Your task to perform on an android device: I have 200 hard AED that I would like to convert to GBP, but I can't spend it because I'm in Southampton, where I live. utilize the Currency app to convert 200 AED to GBP.
Image 0: 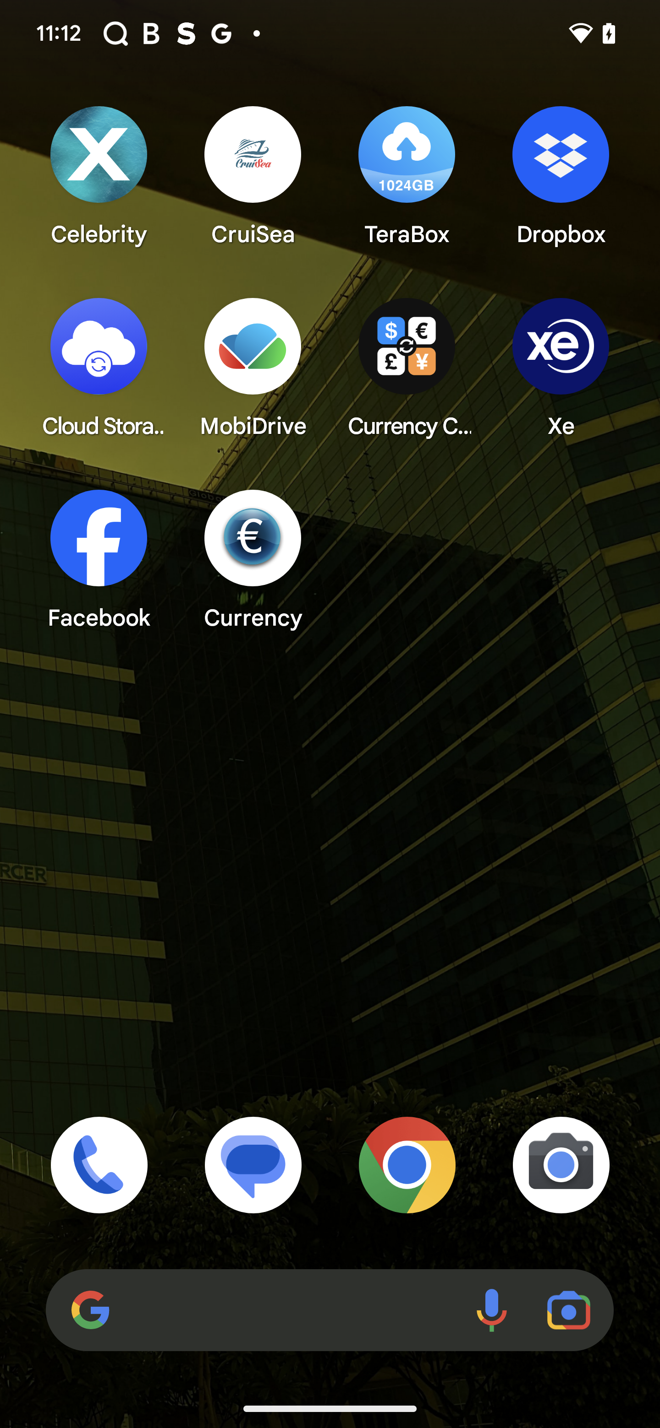
Open Currency app
Step 0: open app "Currency"
Image 1: 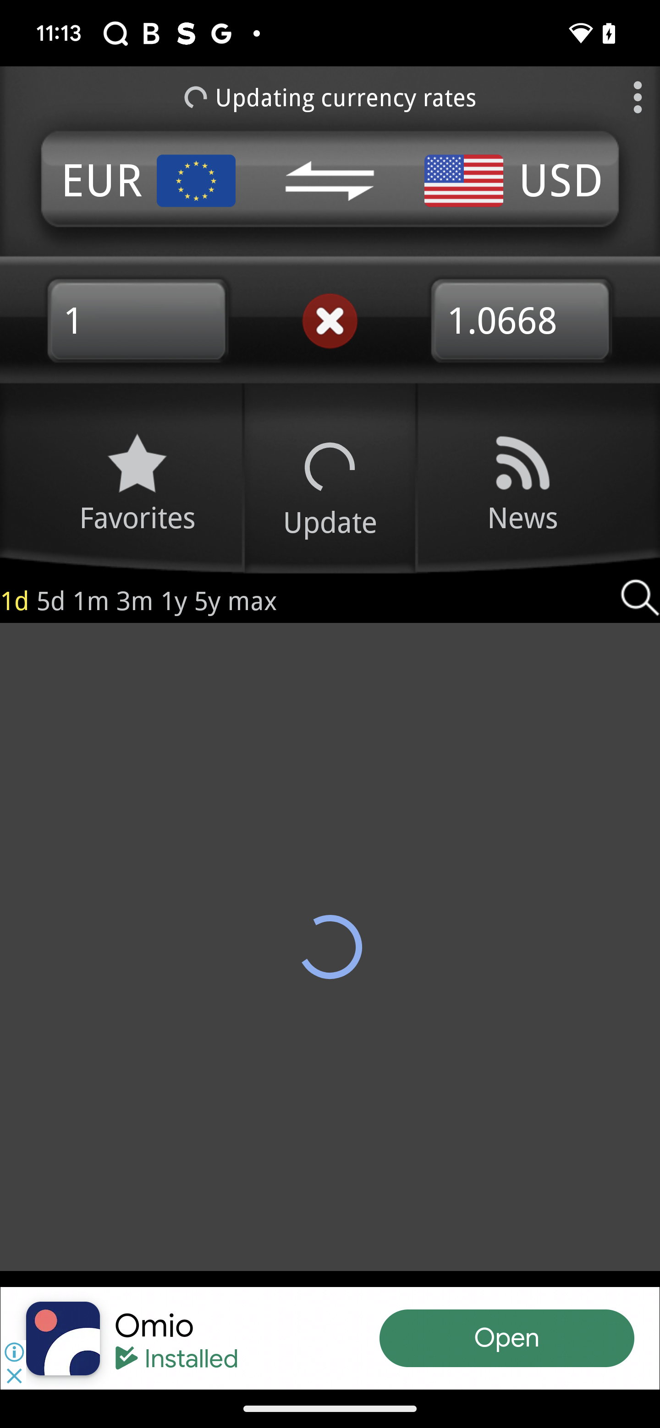
Click on the currency icon to select the currency
Step 1: click (93, 181)
Image 2: 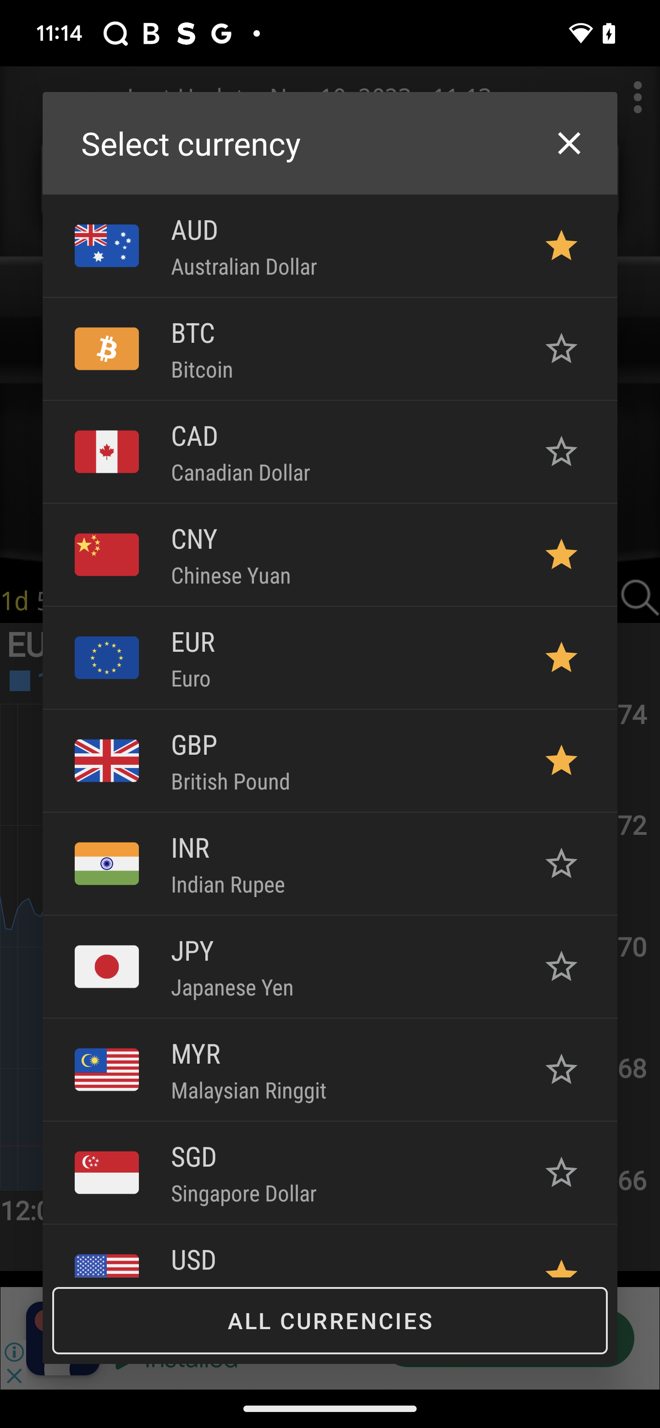
Click on the currency icon to select the currency
Step 2: wait
Image 3: 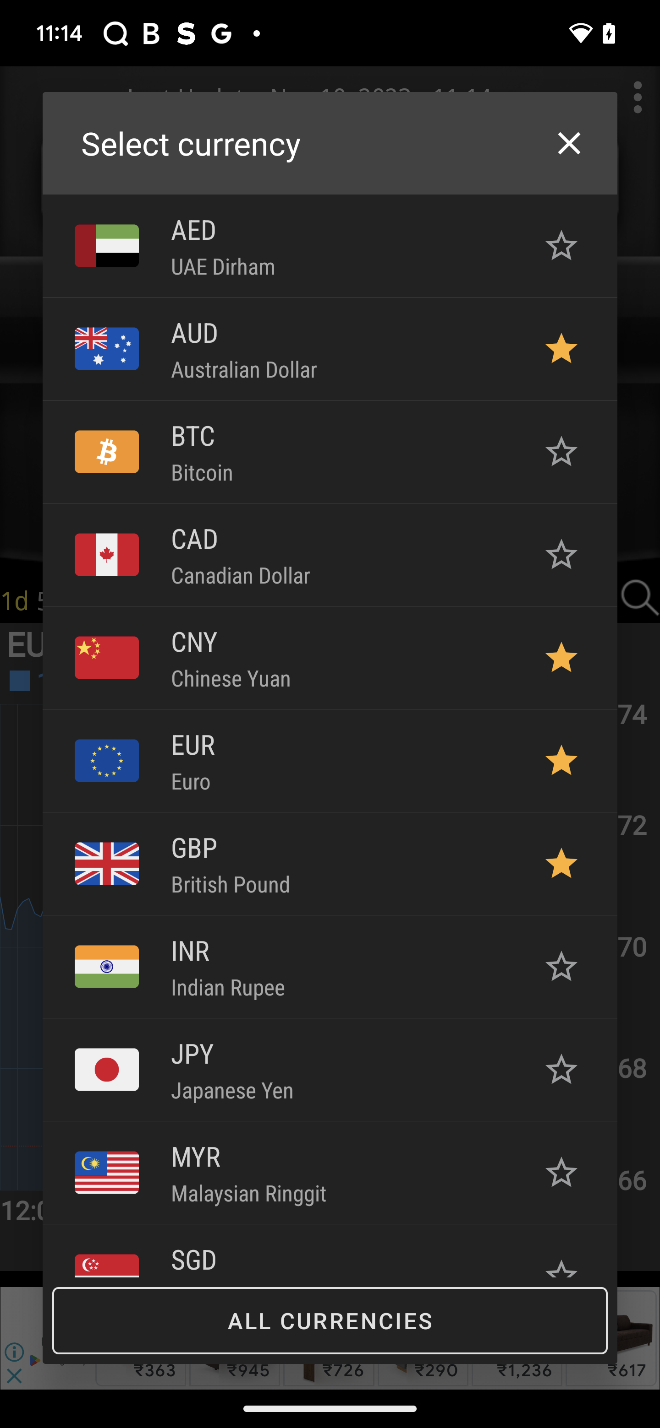
Click on the AED currency
Step 3: click (223, 266)
Image 4: 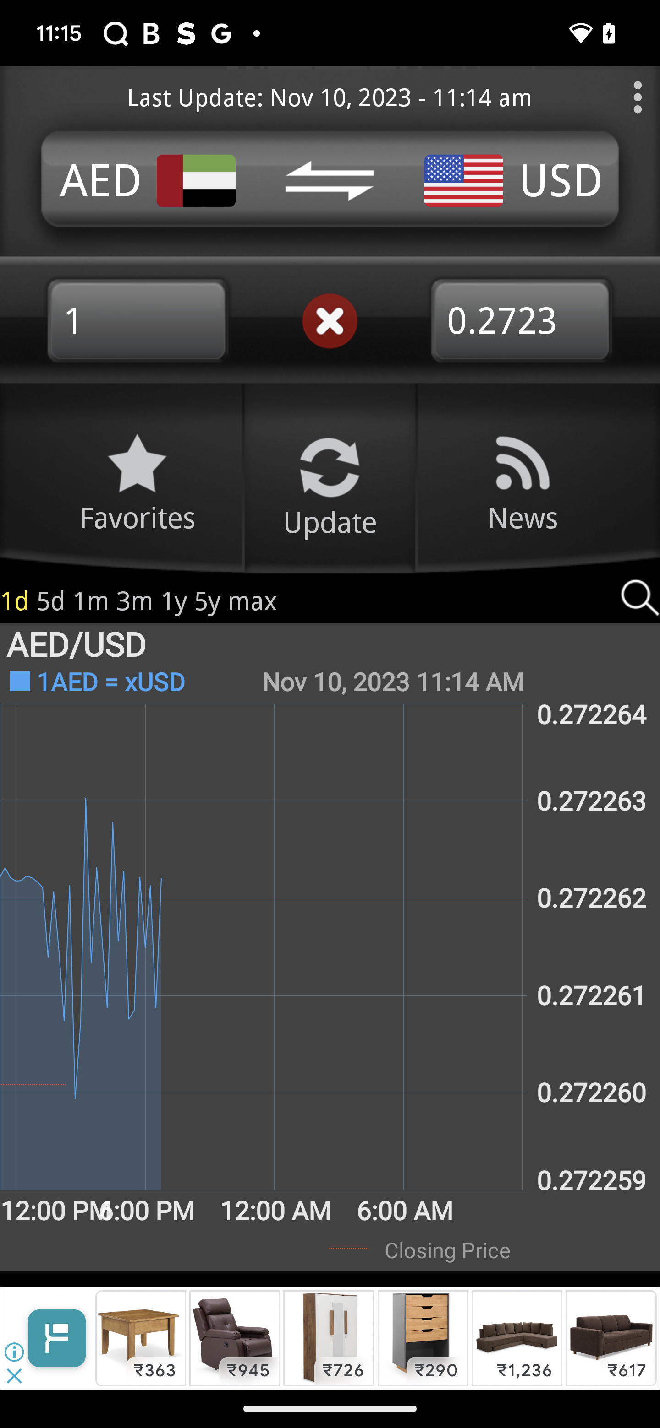
Click on the currency icon to choose british pound 
Step 4: click (566, 181)
Image 5: 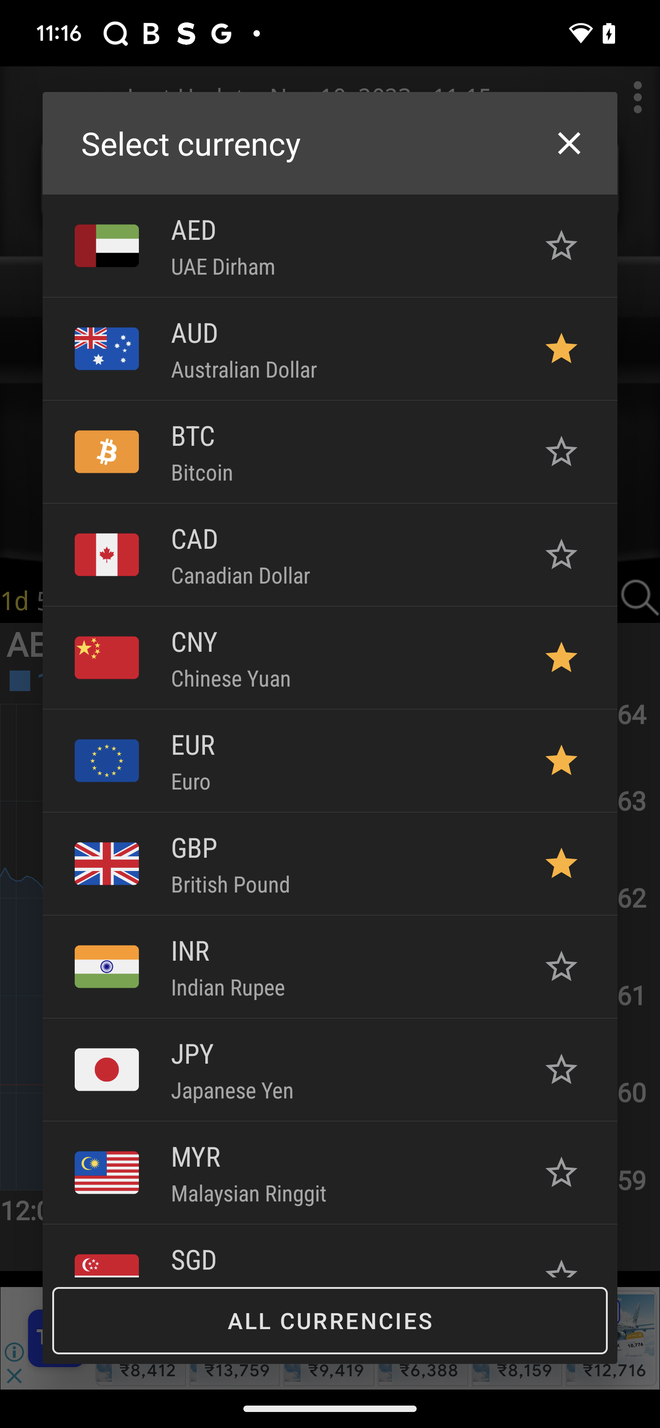
Click on the GBP currency
Step 5: click (230, 883)
Image 6: 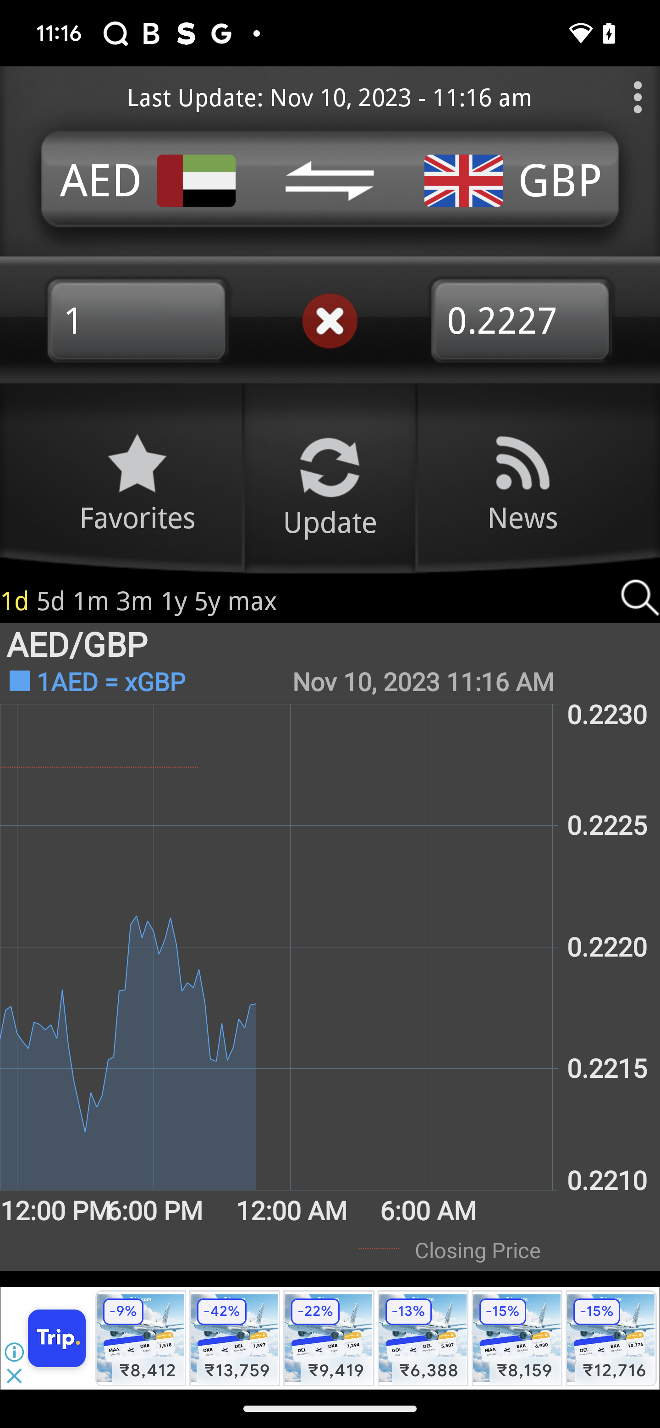
Click on the currency number option
Step 6: click (106, 326)
Image 7: 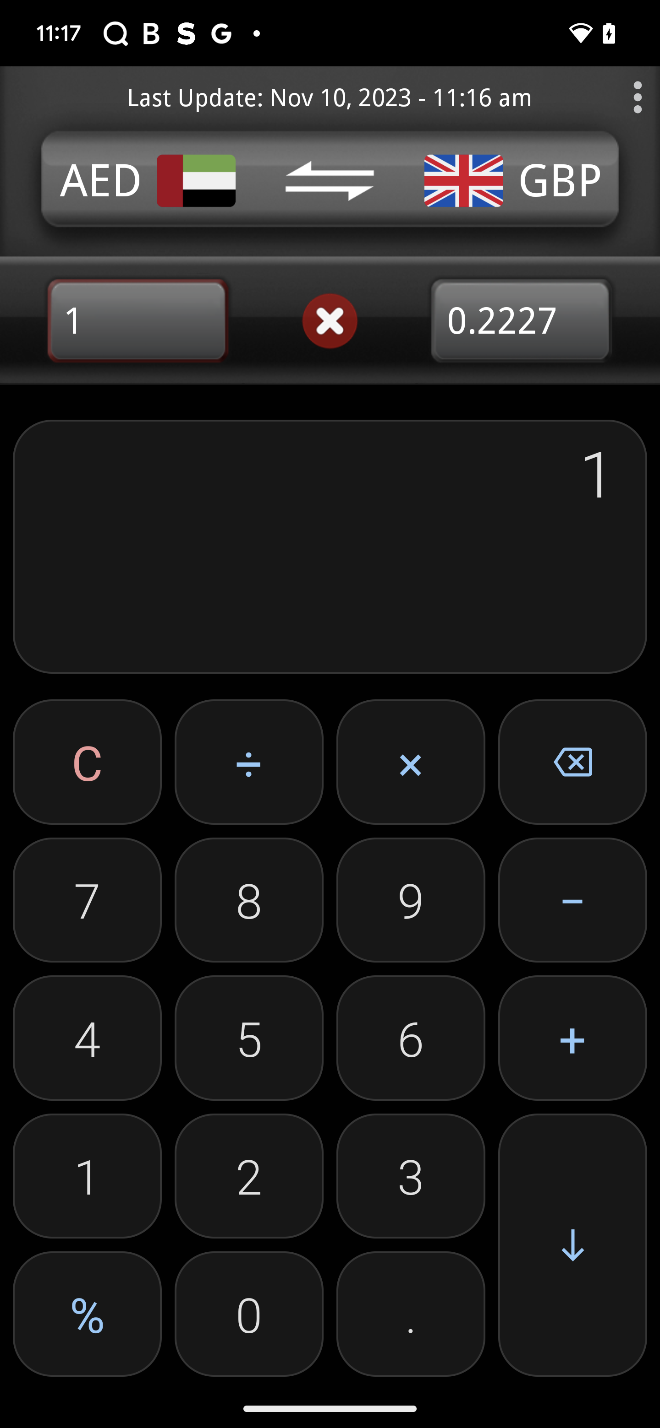
click on the  2 option
Step 7: click (243, 1210)
Image 8: 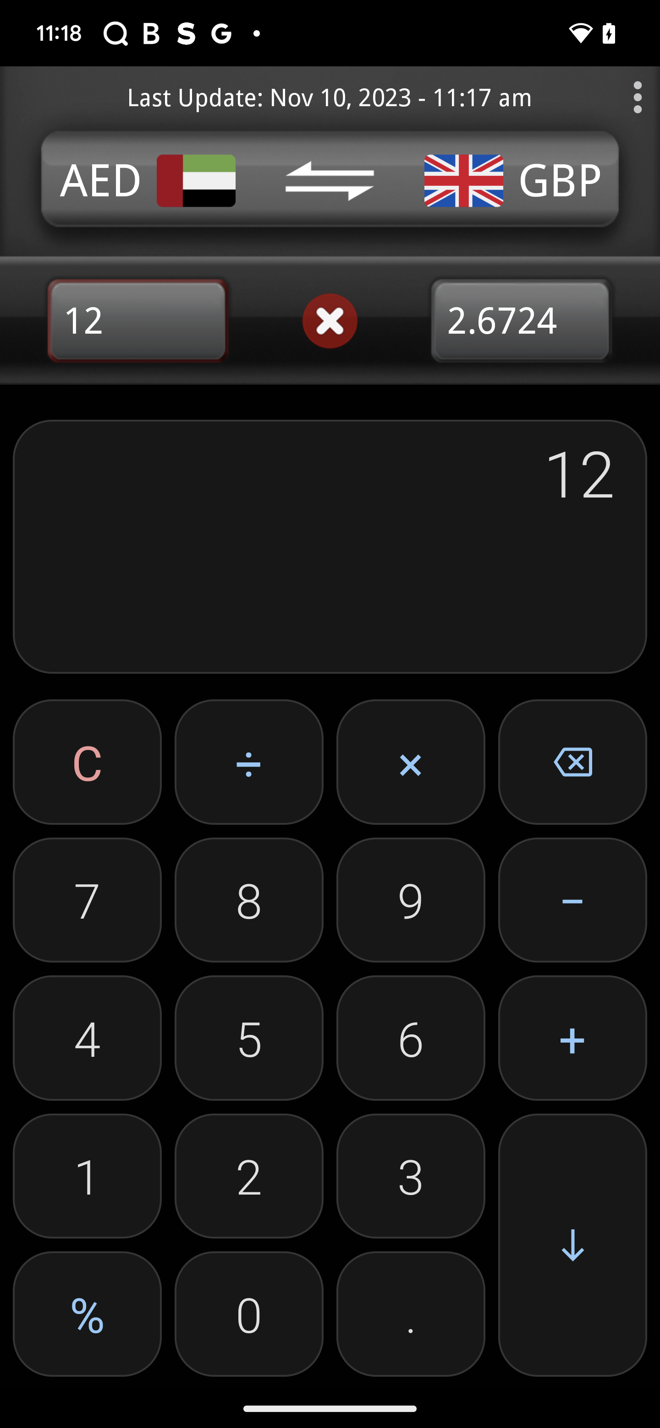
click on the  2 option
Step 8: wait
Image 9: 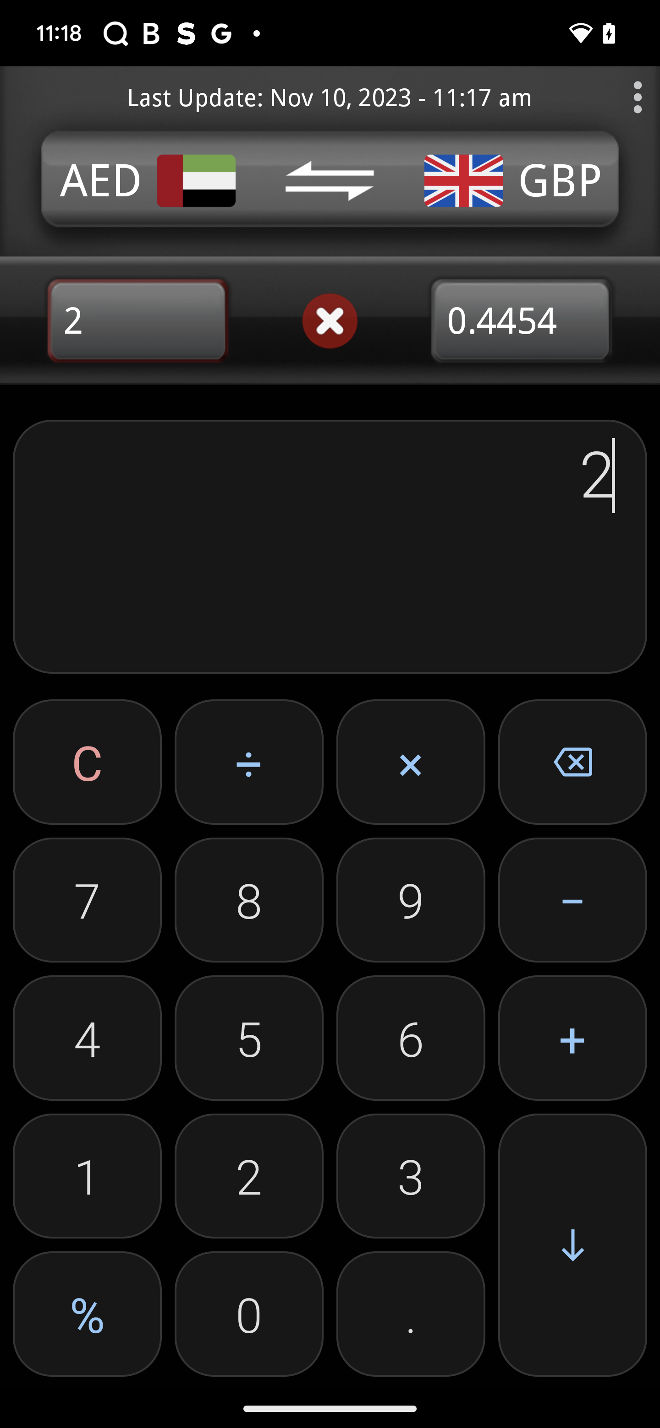
Click on the 0
Step 9: click (237, 1371)
Image 10: 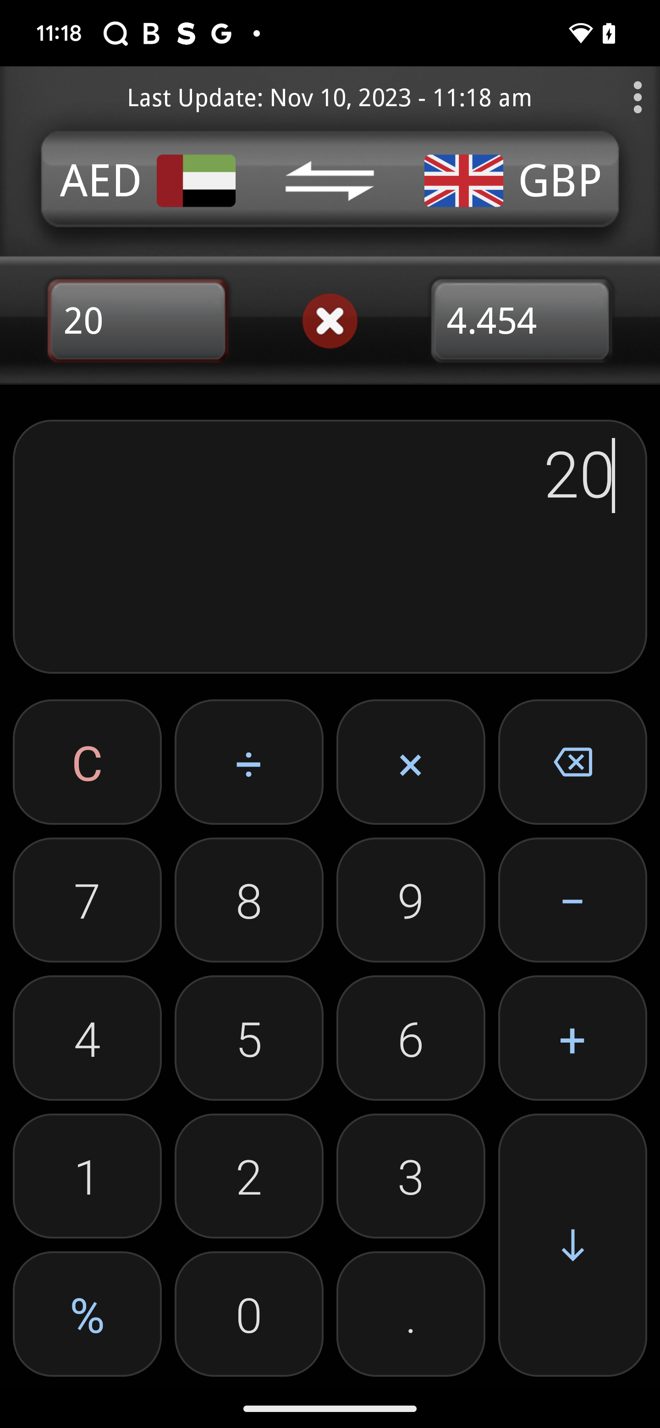
Click on the 0
Step 10: click (221, 1311)
Image 11: 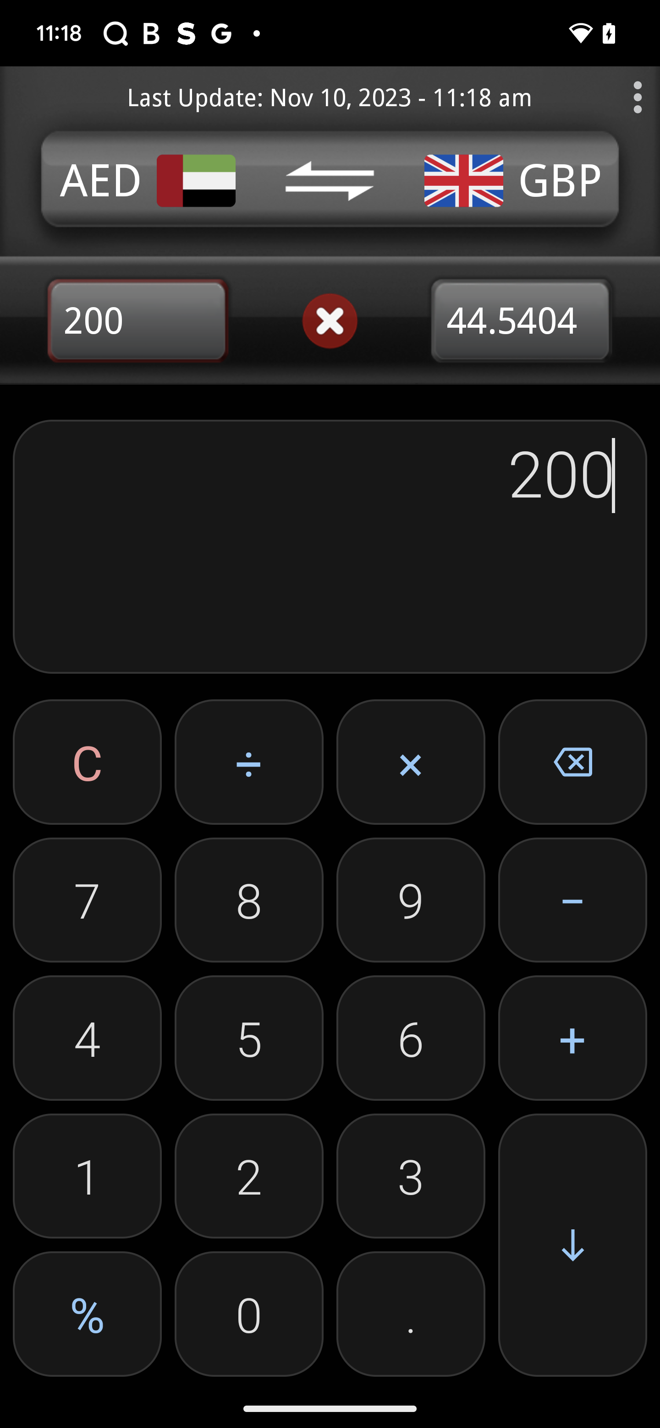
Click on the enter button
Step 11: click (572, 1245)